Your task to perform on an android device: As I liked this shirt so I would like to save it for buying in future,
Image 0: 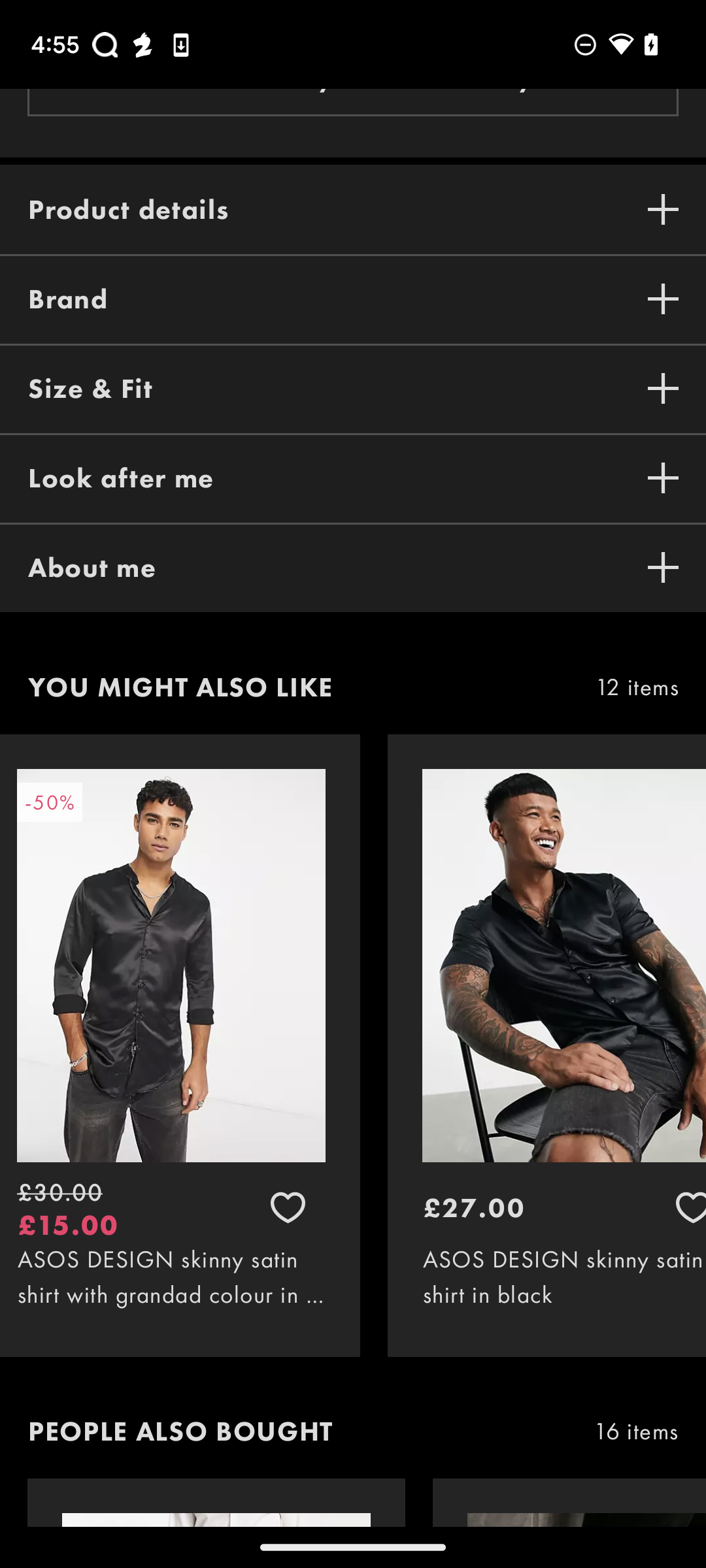
Swipe down to view more options.
Step 0: scroll up
Image 1: 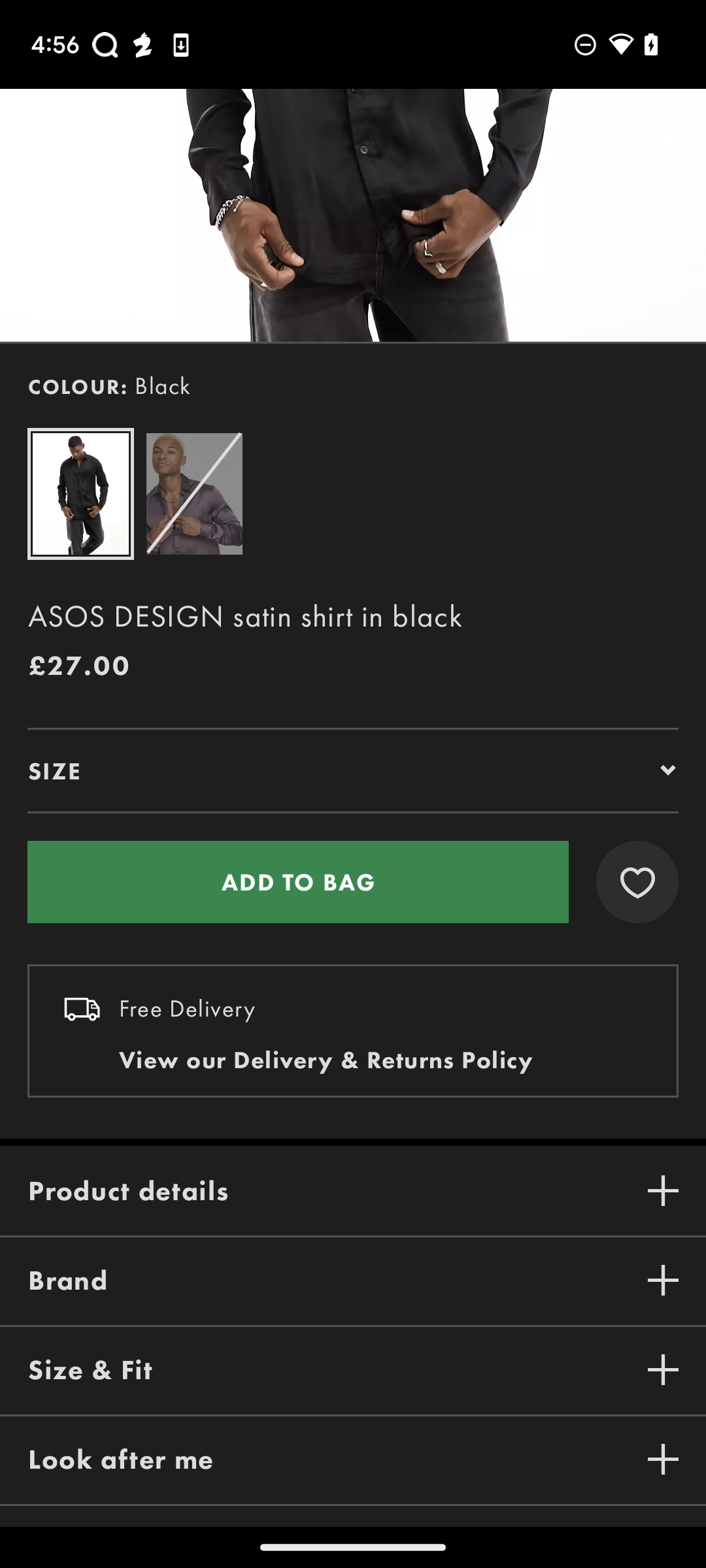
Click on the heart icon.
Step 1: click (637, 882)